Your task to perform on an android device: I want print a document of my Movie name
Image 0: 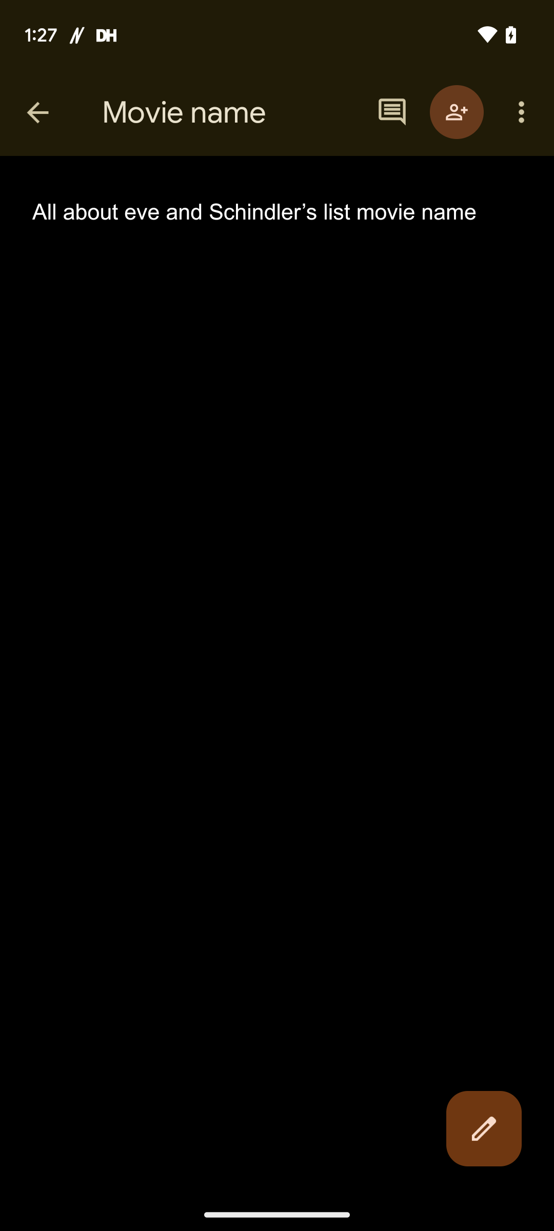
Click on the menu icon
Step 0: click (521, 112)
Image 1: 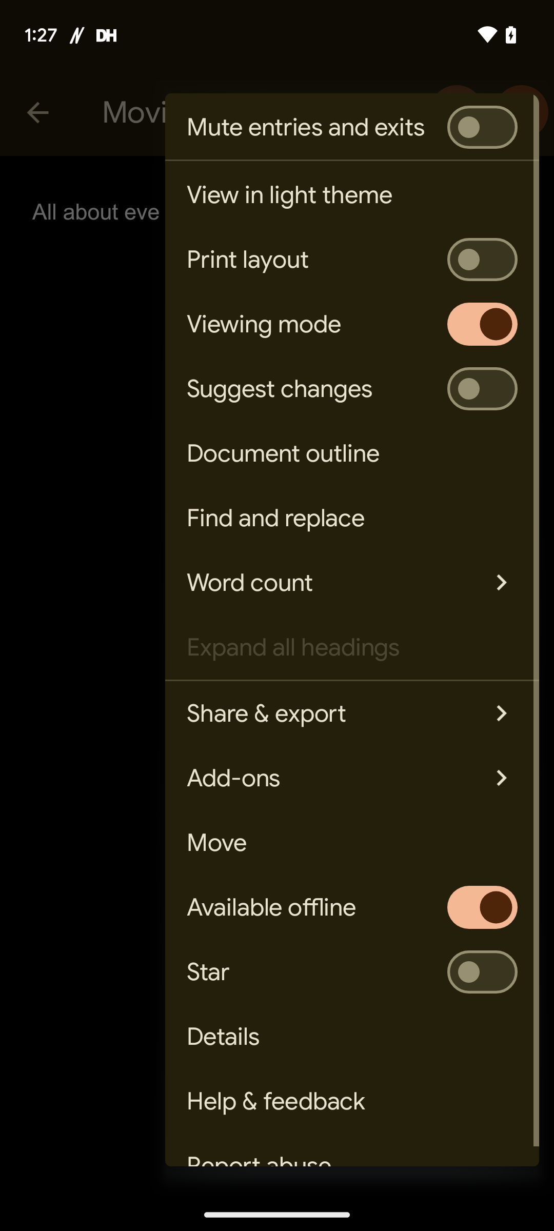
Click on the Print layout option 
Step 1: click (482, 260)